Your task to perform on an android device: I need to download the business report file because I need to make some changes to the business report that I posted to the TeraBox app.
Image 0: 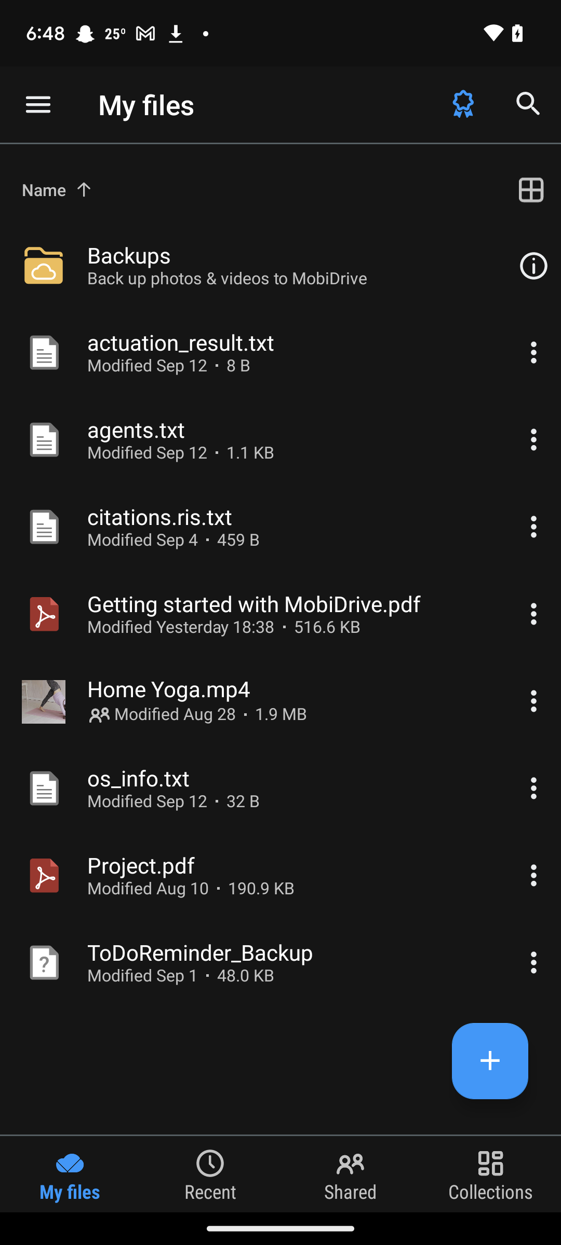
Open the terabox app
Step 0: open app "TeraBox"
Image 1: 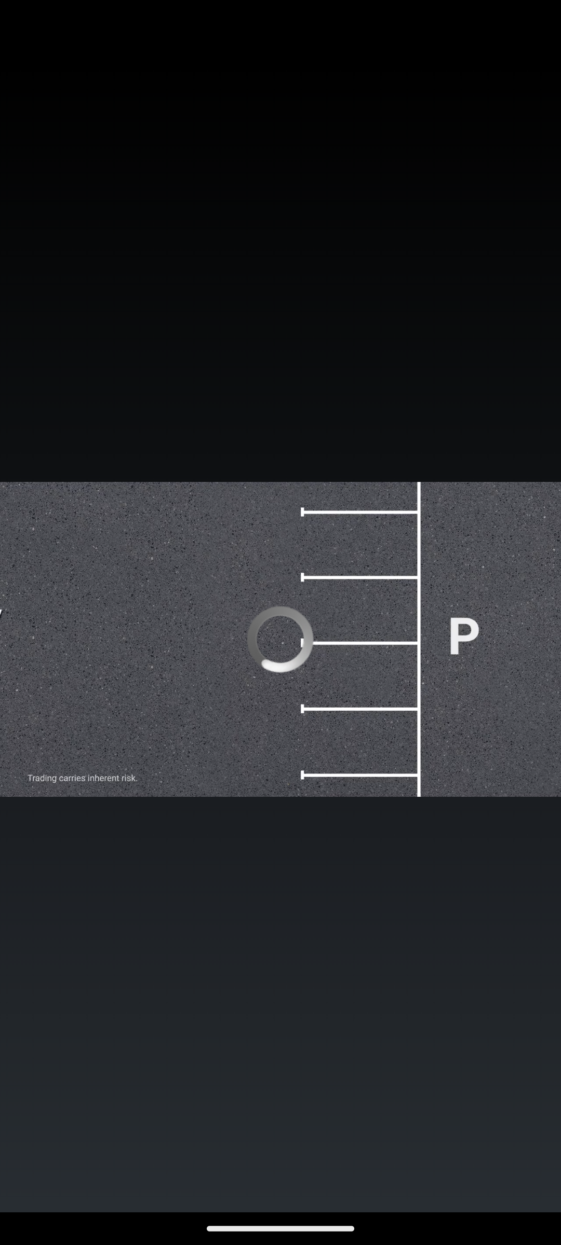
Open the terabox app
Step 1: wait
Image 2: 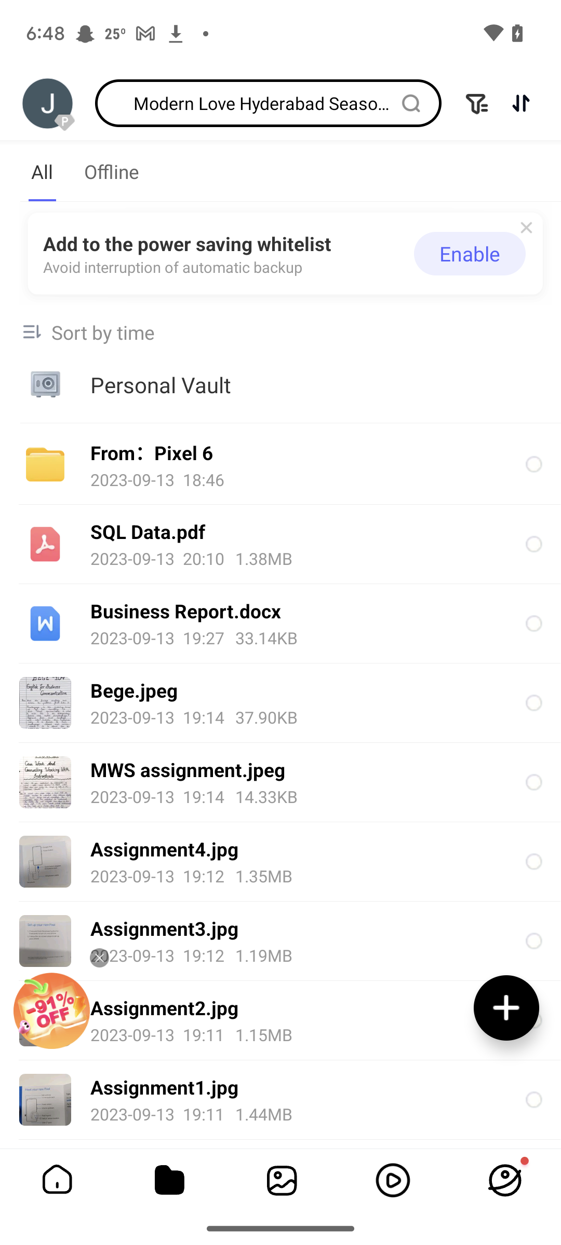
Click on the dot next to the business report
Step 2: click (533, 623)
Image 3: 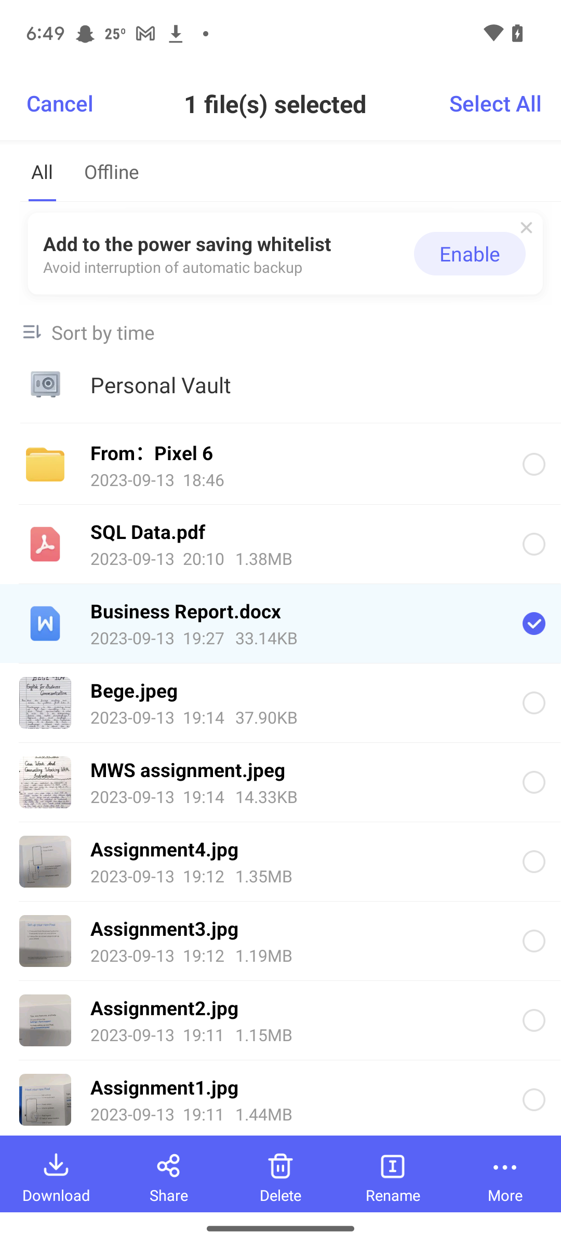
Click on the download tab at the bottom of the screen
Step 3: click (56, 1174)
Image 4: 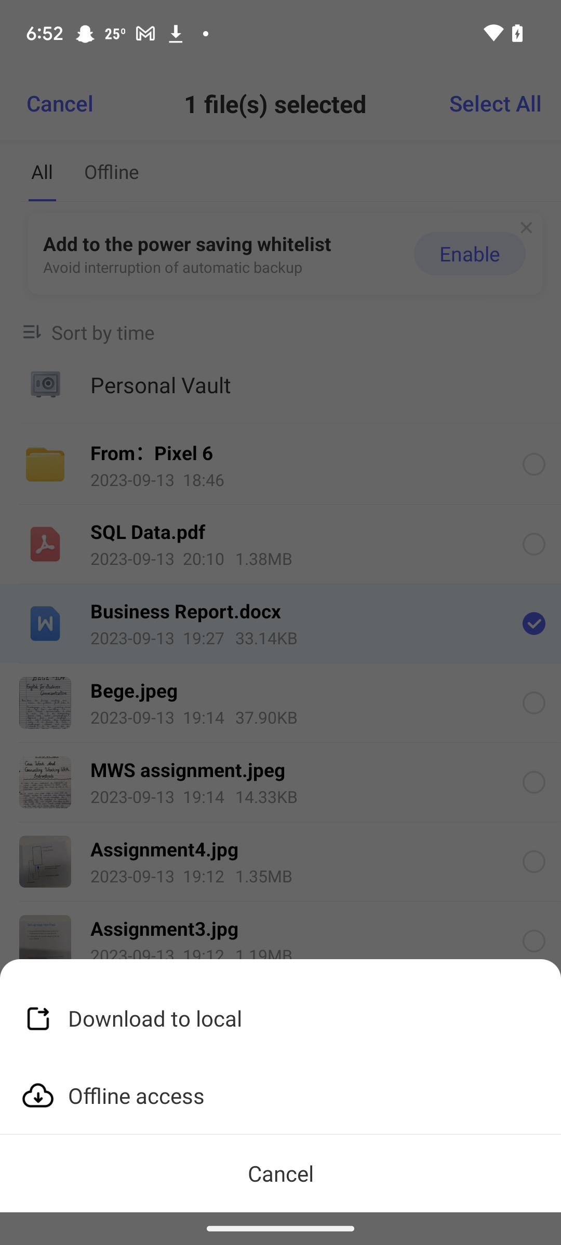
Click on the download to local
Step 4: click (155, 1018)